Your task to perform on an android device: I want to make a barbecue salad for myself but don't know how. Find the recipe in the Kitchen Stories app.
Image 0: 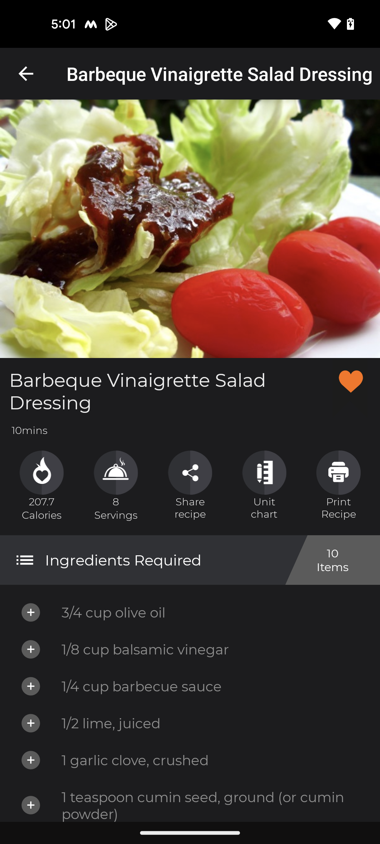
Open the Kitchen Stories app
Step 0: open app "Kitchen Stories"
Image 1: 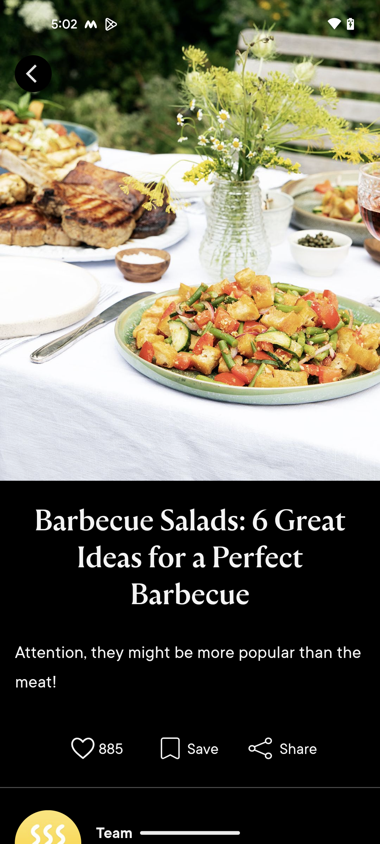
Swipe up to view the procedure to make the recipe
Step 1: scroll down
Image 2: 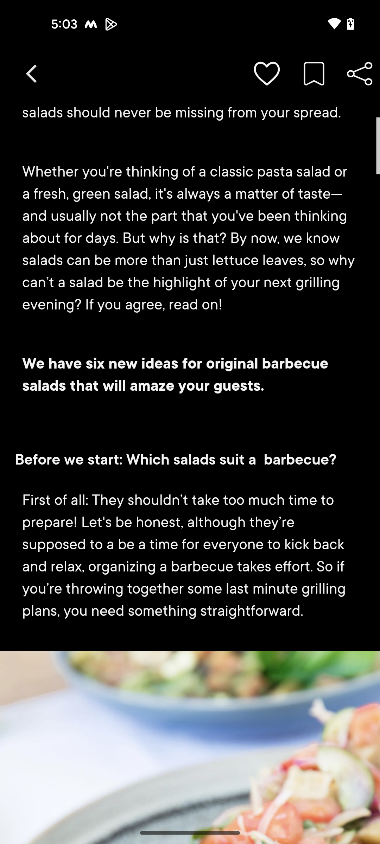
Swipe up to view the procedure to make the recipe
Step 2: scroll down
Image 3: 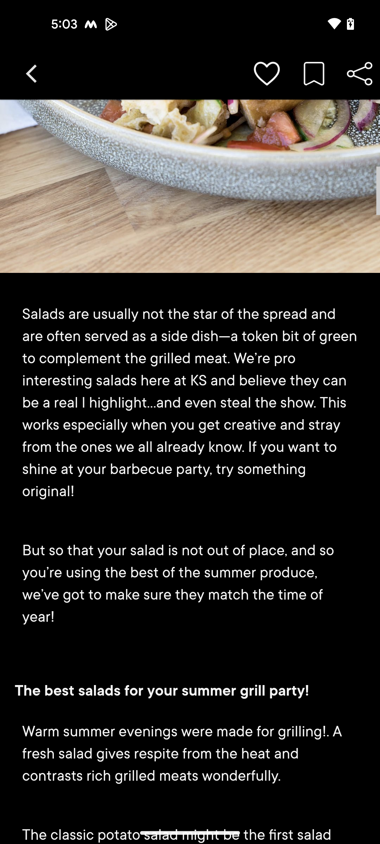
Swipe up to view the procedure to make the recipe
Step 3: scroll down
Image 4: 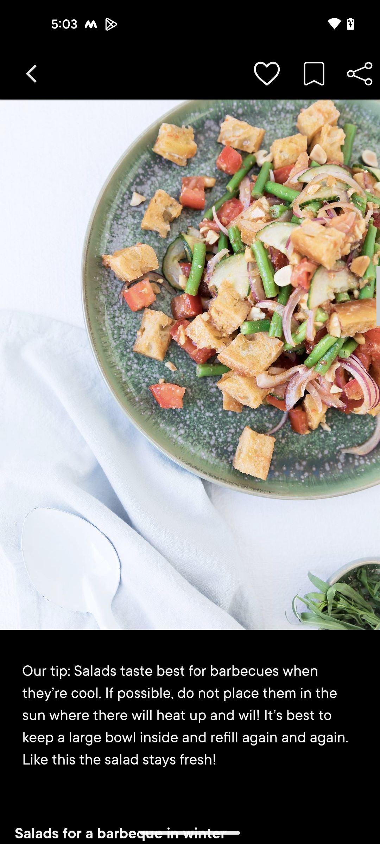
Swipe up to view the procedure to make the recipe
Step 4: scroll down